Your task to perform on an android device: I'm looking for an Apple MacBook Laptop on the Ubuy app because I want to get my son one.
Image 1: 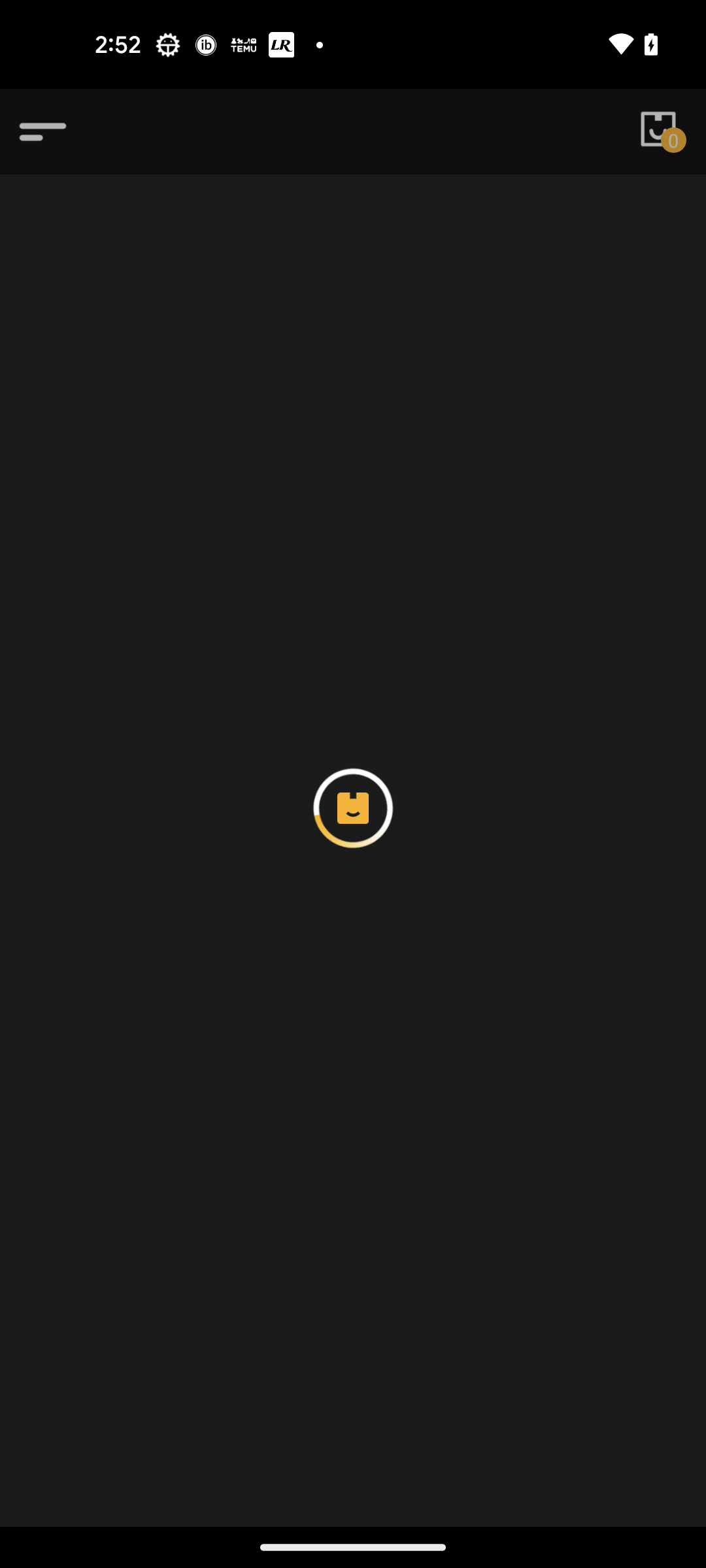
Open the Ubuy app
Step 1: wait
Image 2: 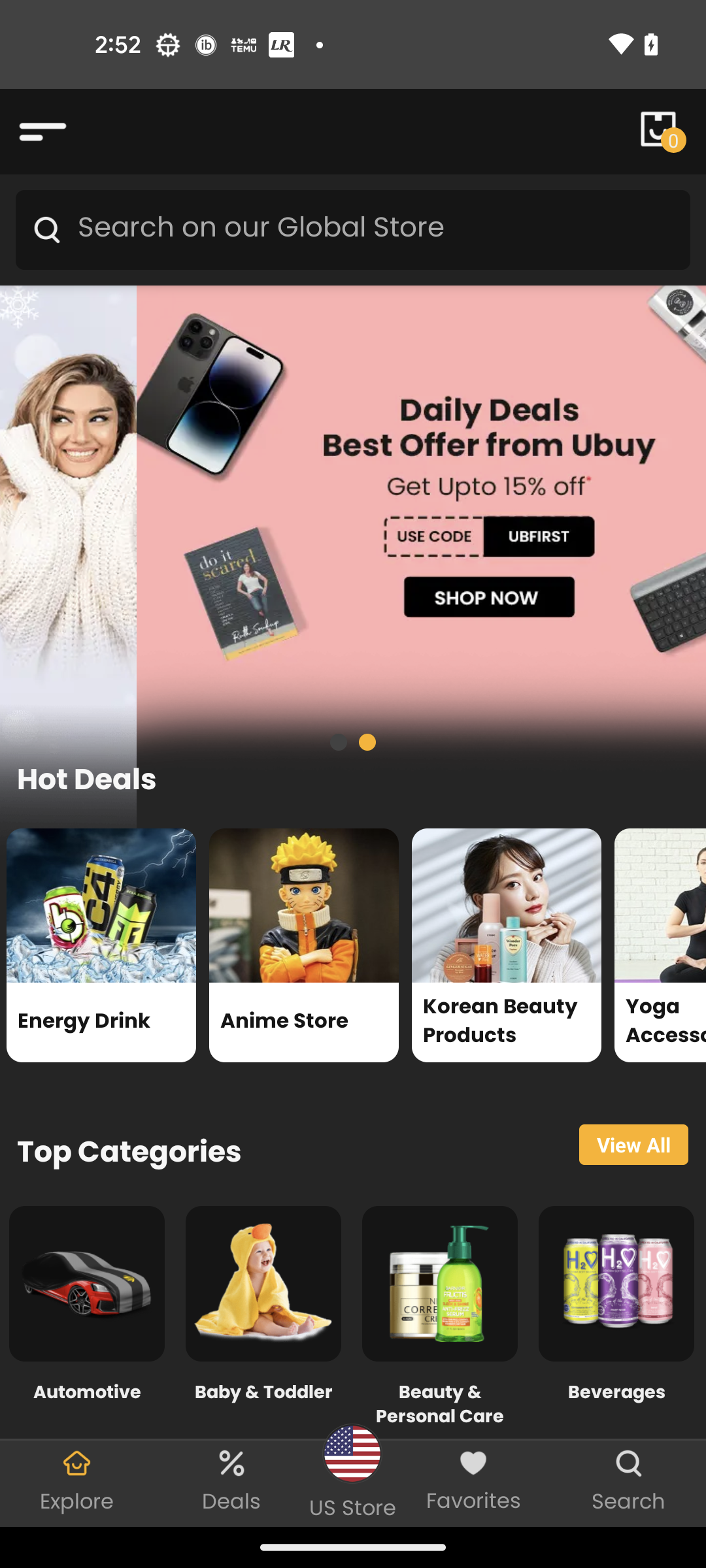
Go to the search bar at the top of the screen
Step 2: click (375, 229)
Image 3: 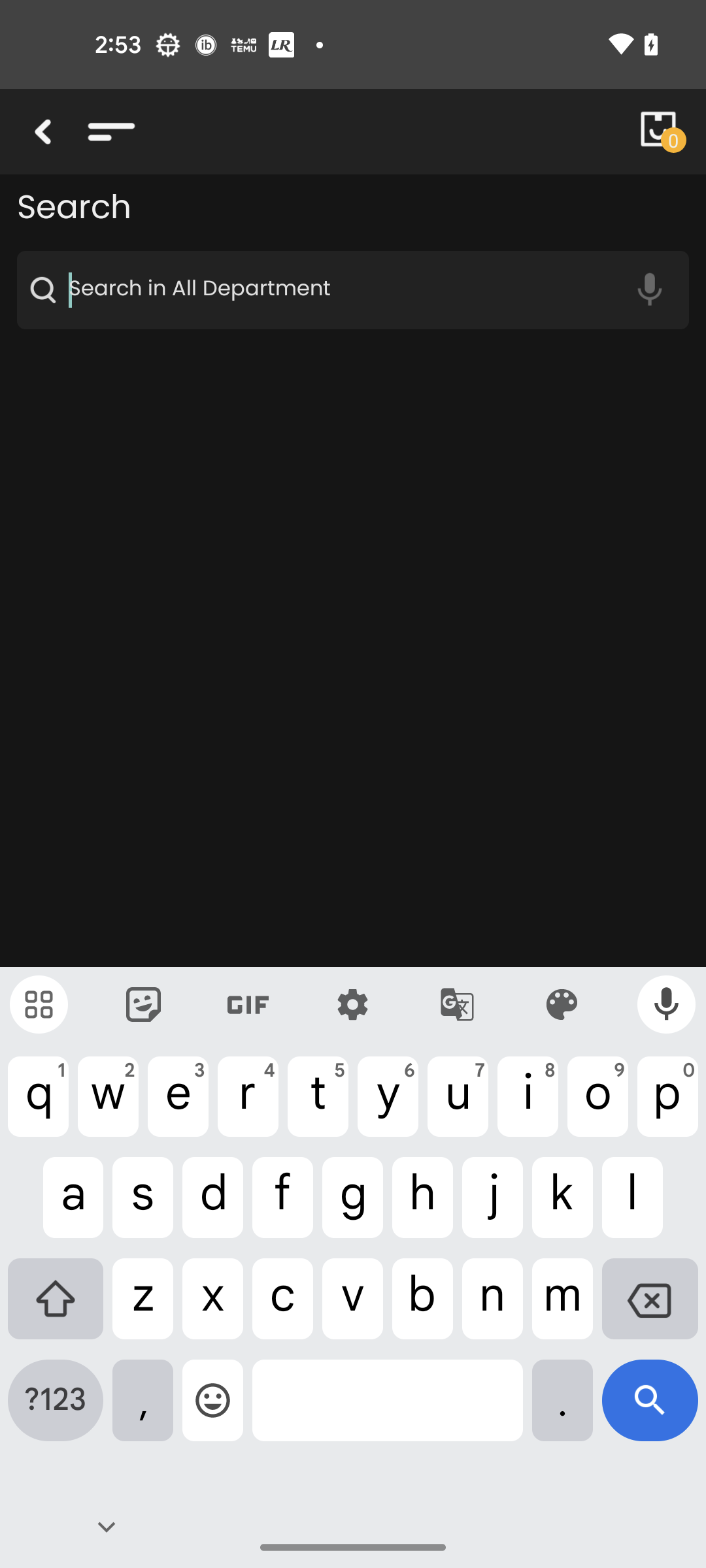
Type Apple MacBook Laptop
Step 3: type "Apple MacBook Laptop"
Image 4: 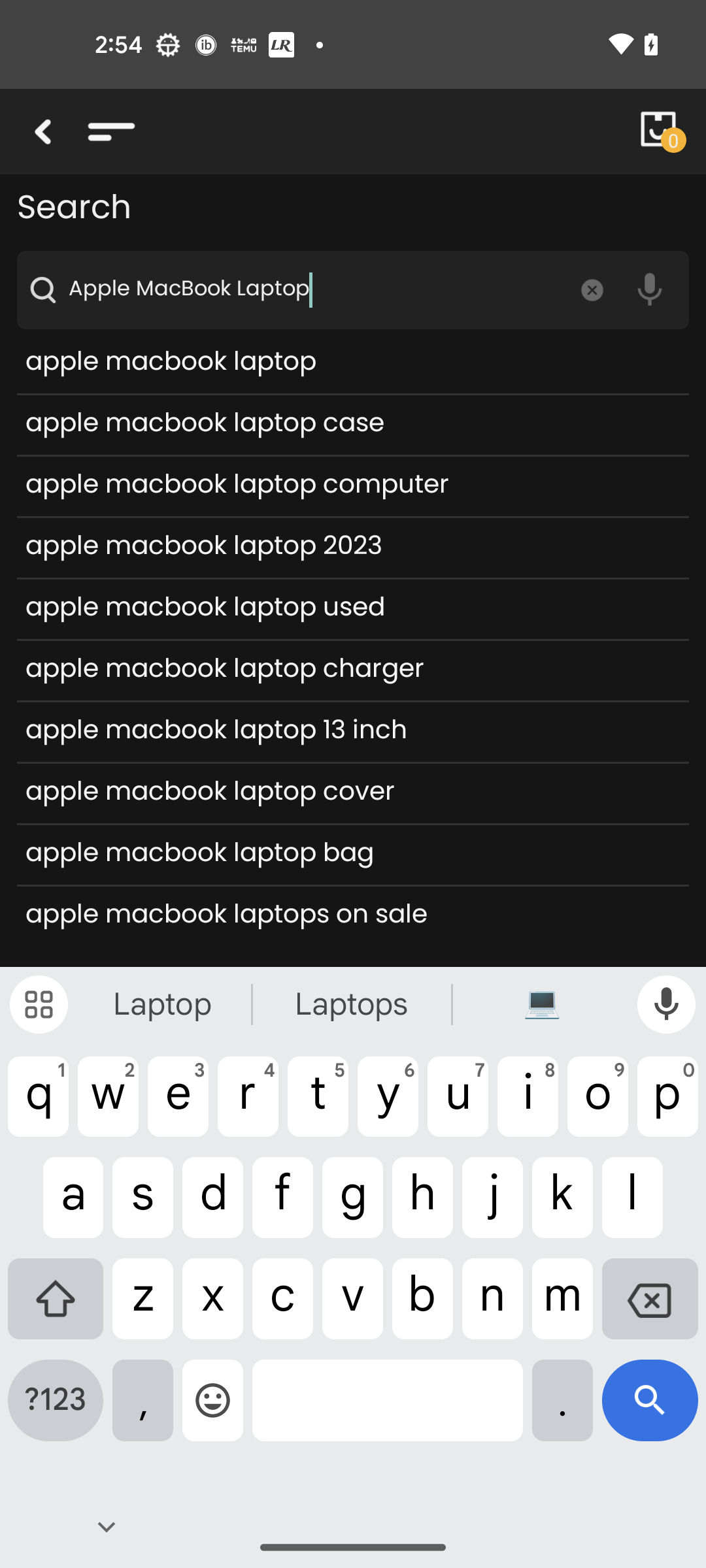
Click on the search icon at the bottom right corner of the screen
Step 4: click (650, 1410)
Image 5: 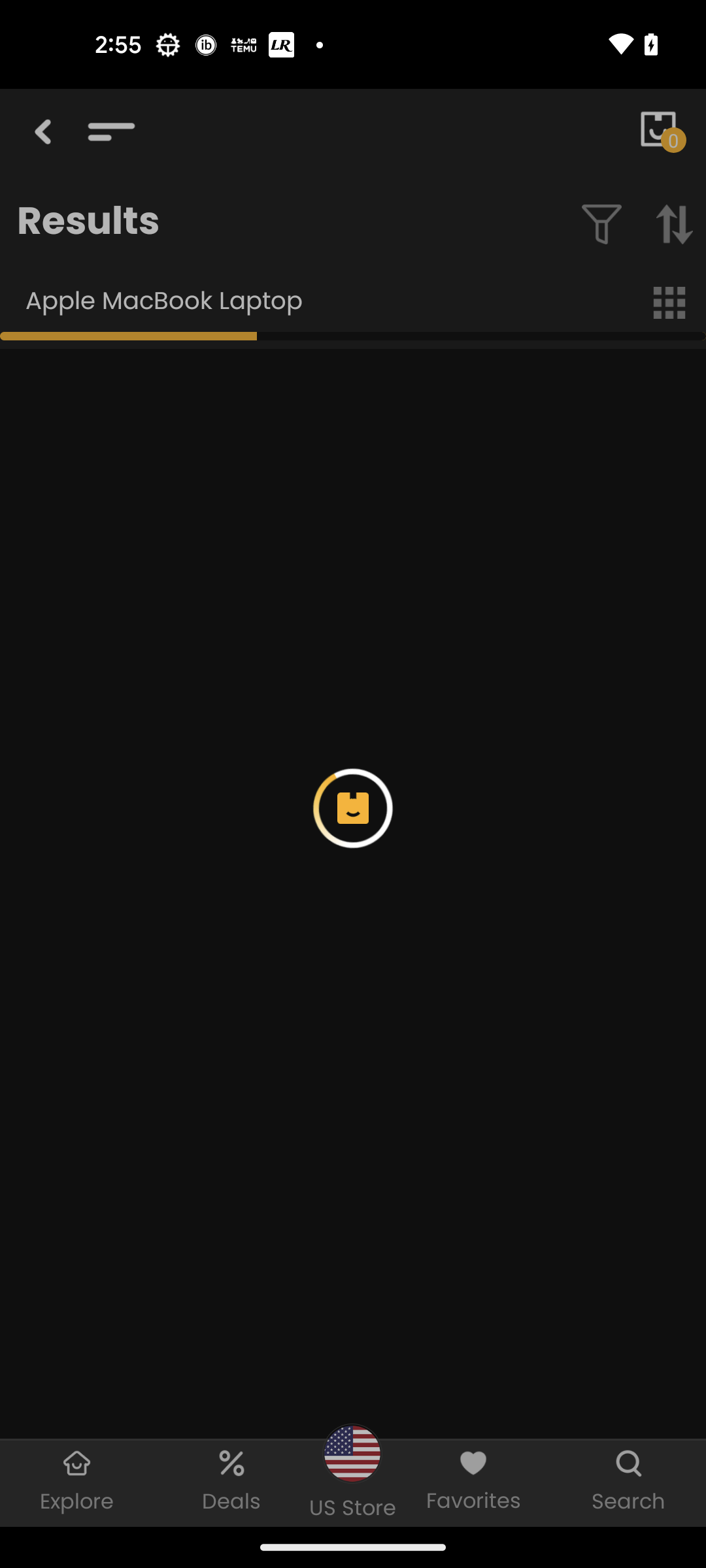
Click on the search icon at the bottom right corner of the screen
Step 5: wait